Your task to perform on an android device: There are many fantastic effects in this app, and one of them, change the border color, is amazing. I want to change the border color of the square, so change the border  color of the square from black to navy blue in the Whiteboard app.
Image 0: 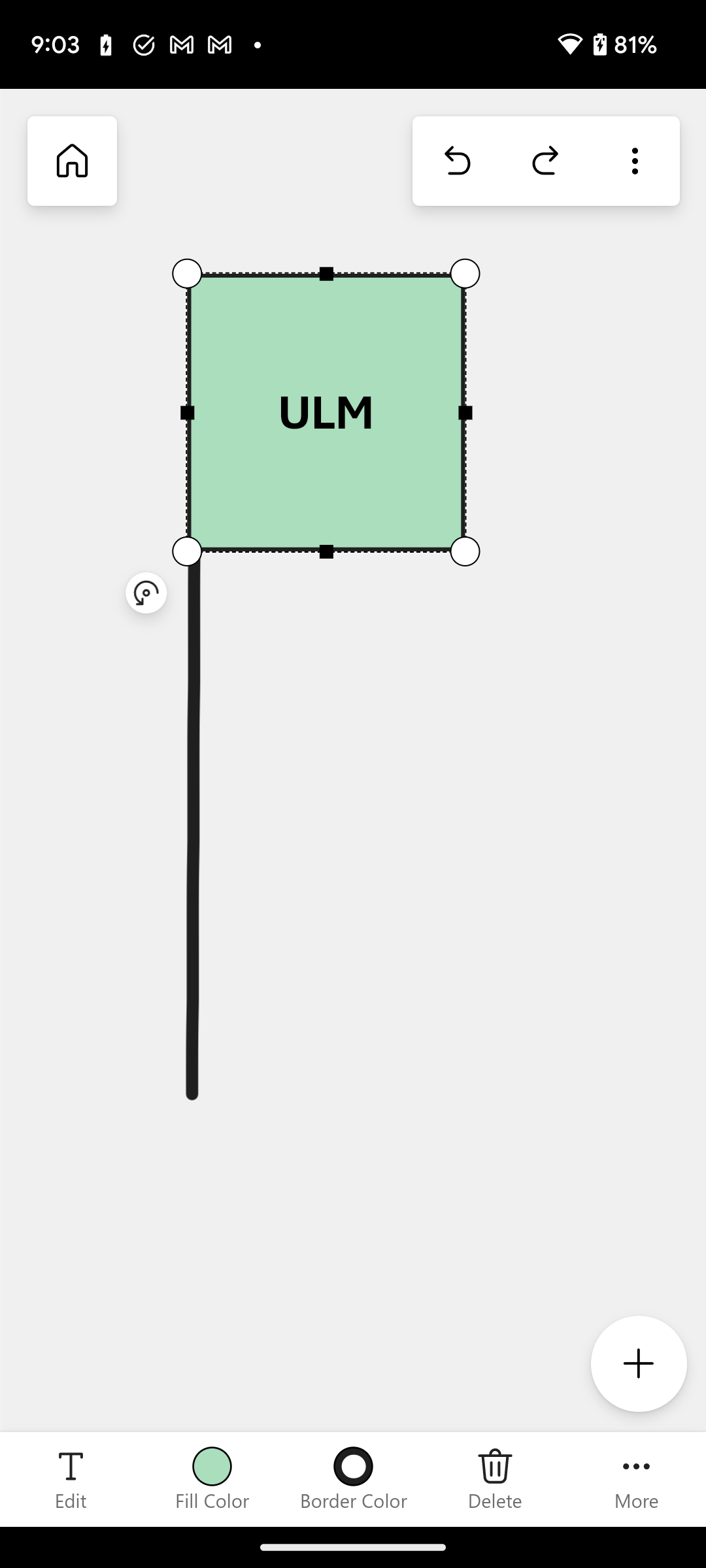
Click on the Border color tab at the bottom of the screen to change the border color.
Step 0: click (354, 1480)
Image 1: 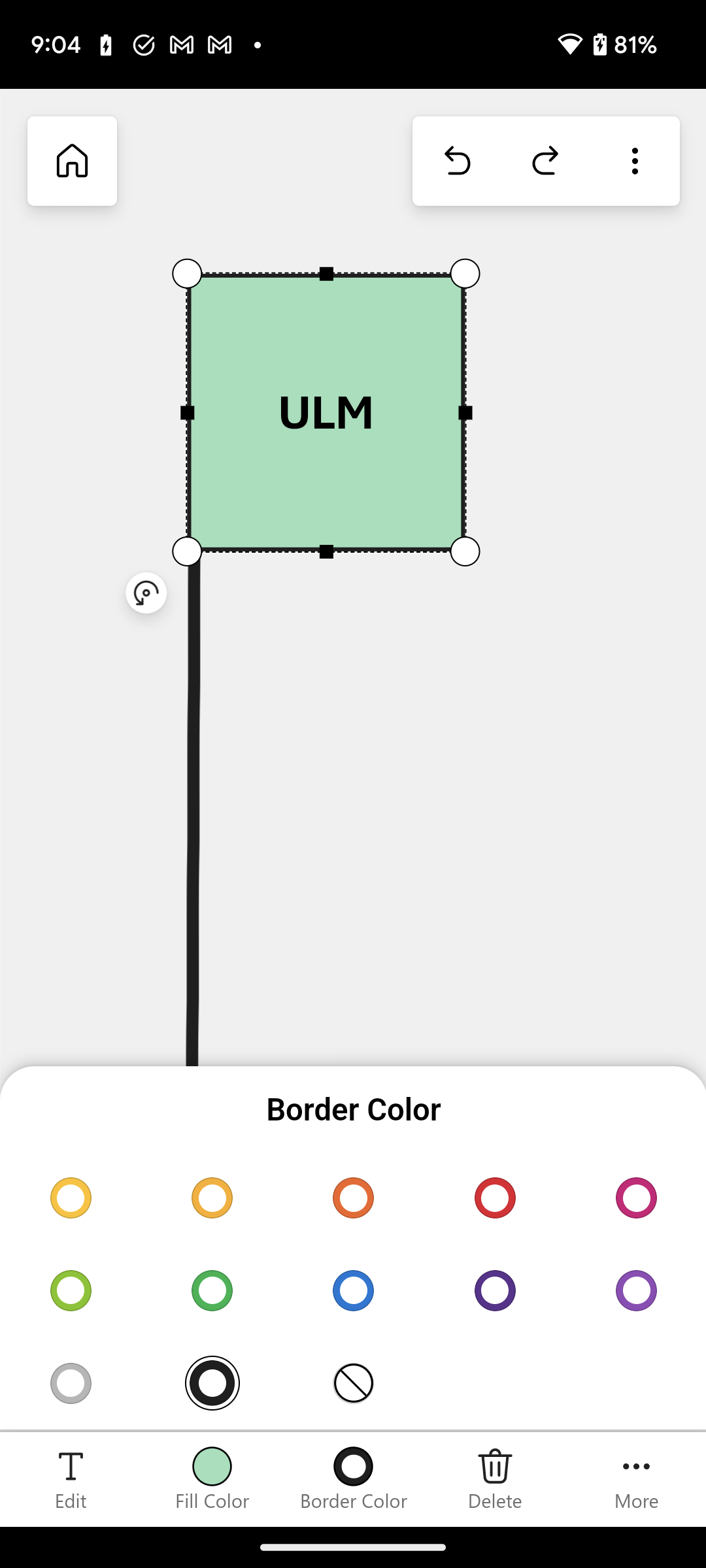
Click on the navy blue color to change the border color.
Step 1: click (354, 808)